Your task to perform on an android device: Open the Easy note app and share the swimming class note to dbwscratch.test.id3@gmail.com through gmail 
Image 0: 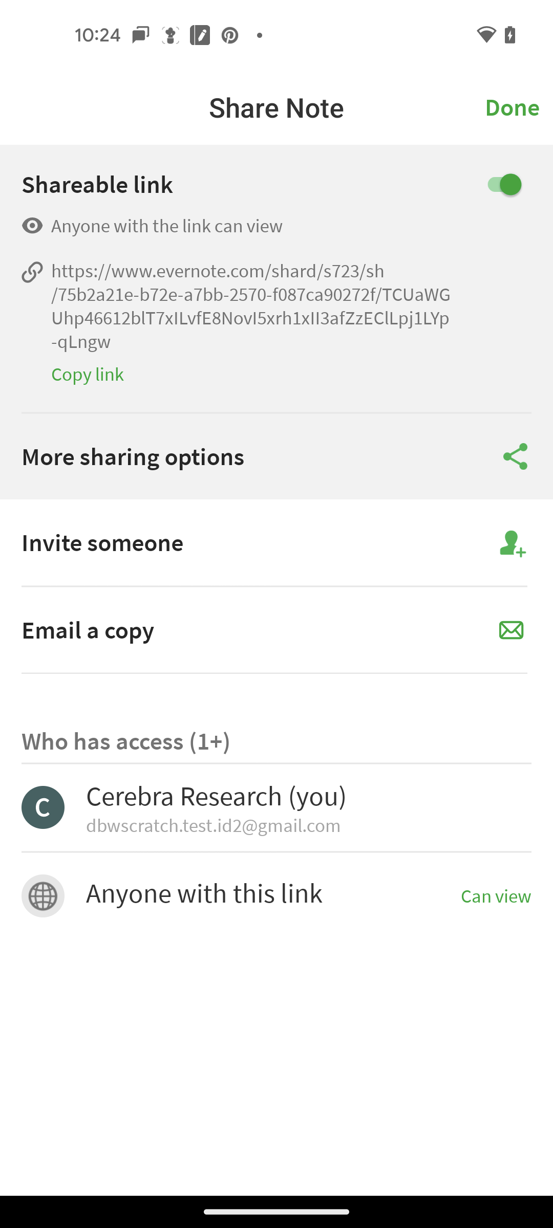
Open the Easy note app
Step 0: open app "Easy Notes"
Image 1: 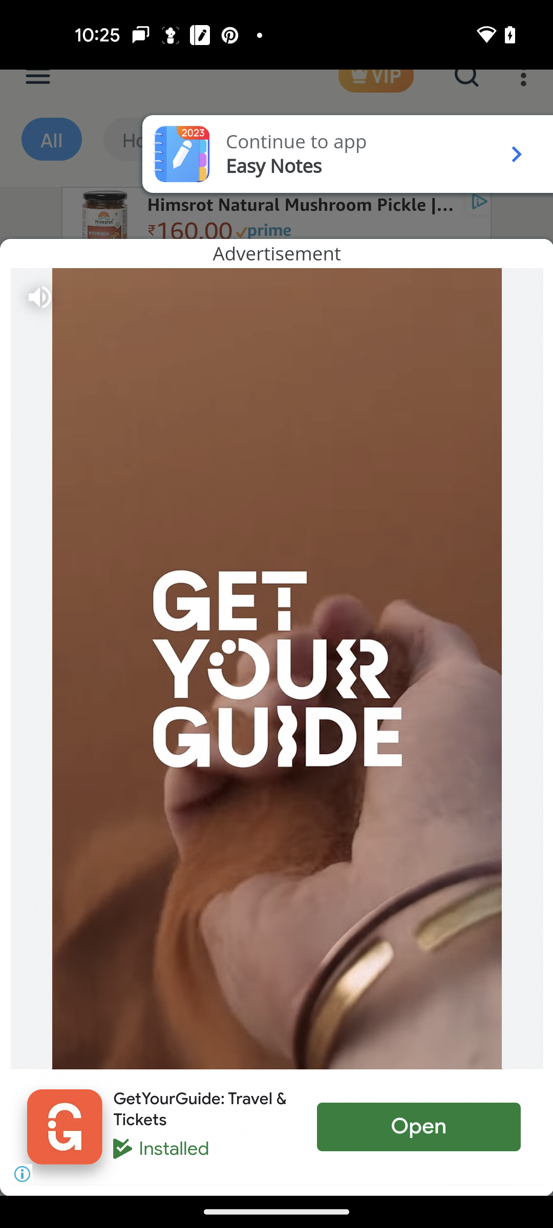
click on continue to app
Step 1: click (317, 172)
Image 2: 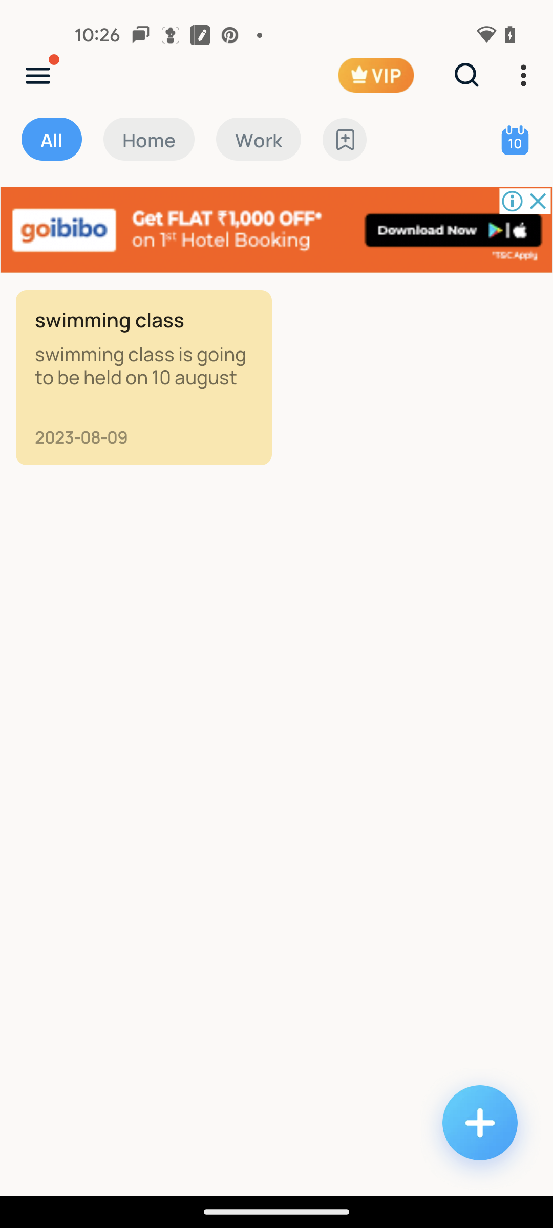
click on swimming class
Step 2: click (144, 319)
Image 3: 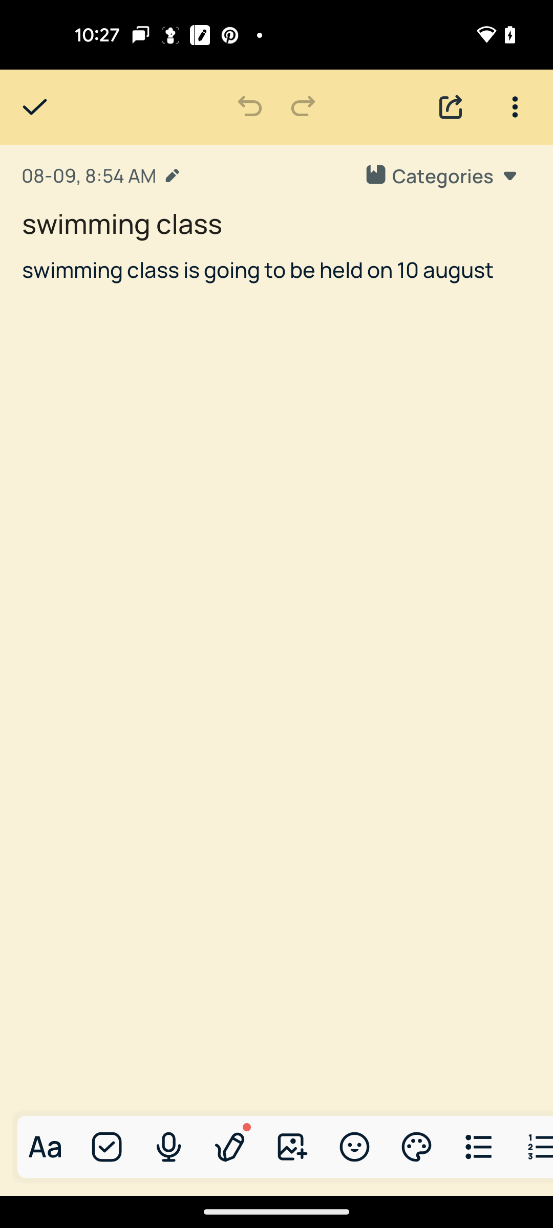
click on the share icon
Step 3: click (450, 106)
Image 4: 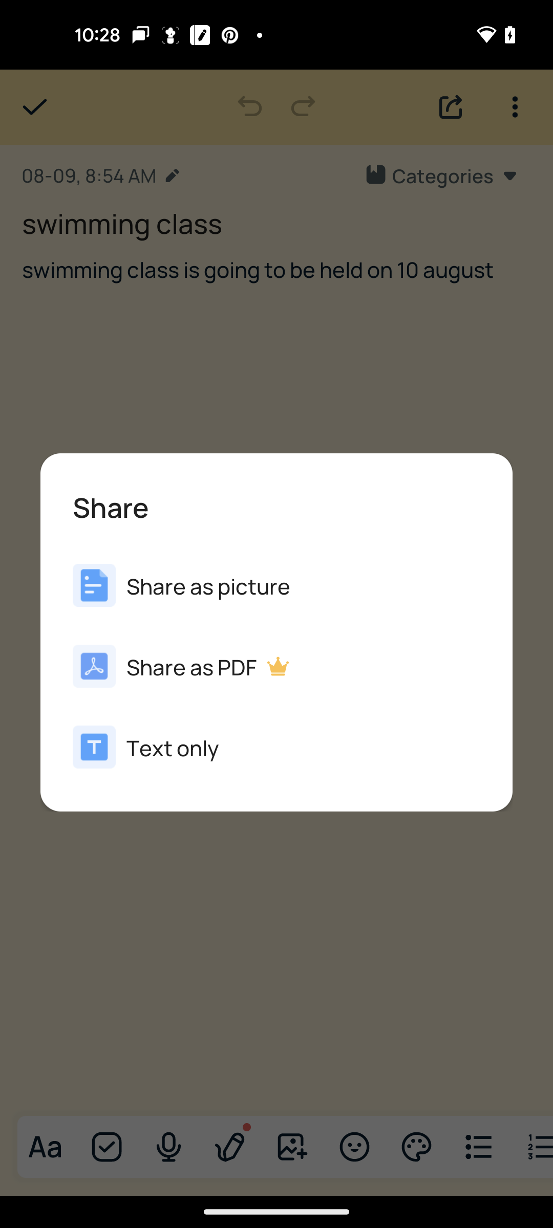
click on text only
Step 4: click (276, 747)
Image 5: 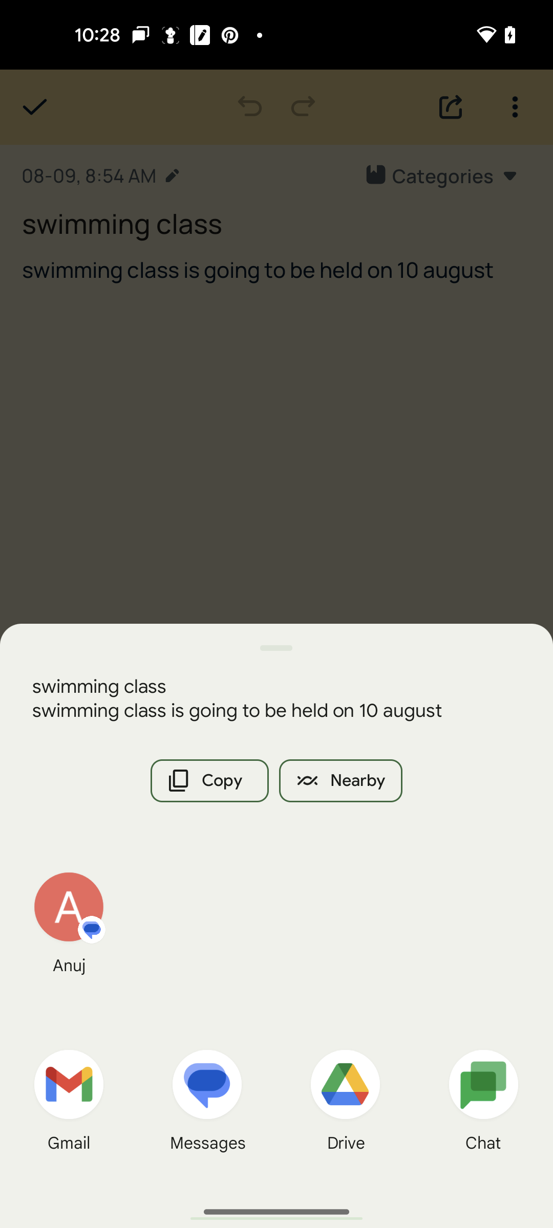
select the gmail app
Step 5: click (68, 1084)
Image 6: 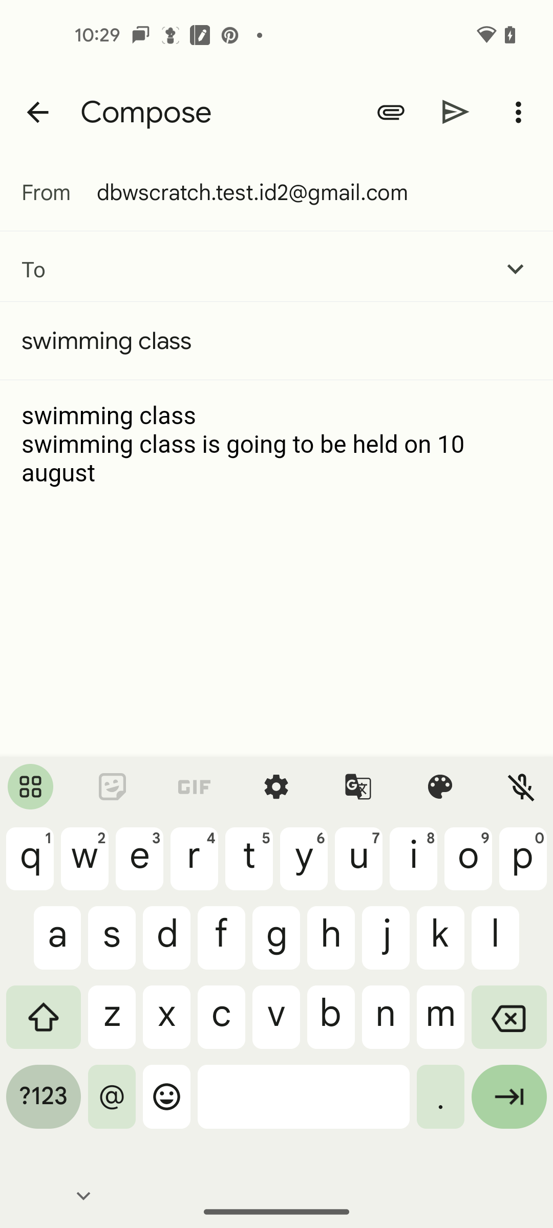
select the gmail app
Step 6: click (43, 1104)
Image 7: 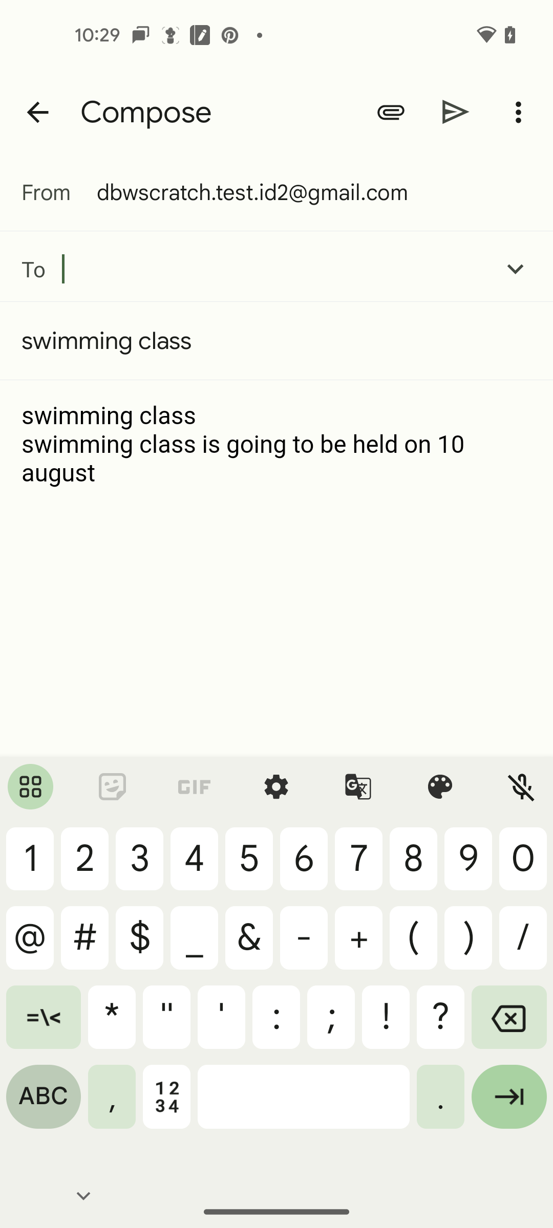
enter receiver email address dbwscratch.test.id3@gmail.com
Step 7: type "dbwscratch.test.id3@gmail.com"
Image 8: 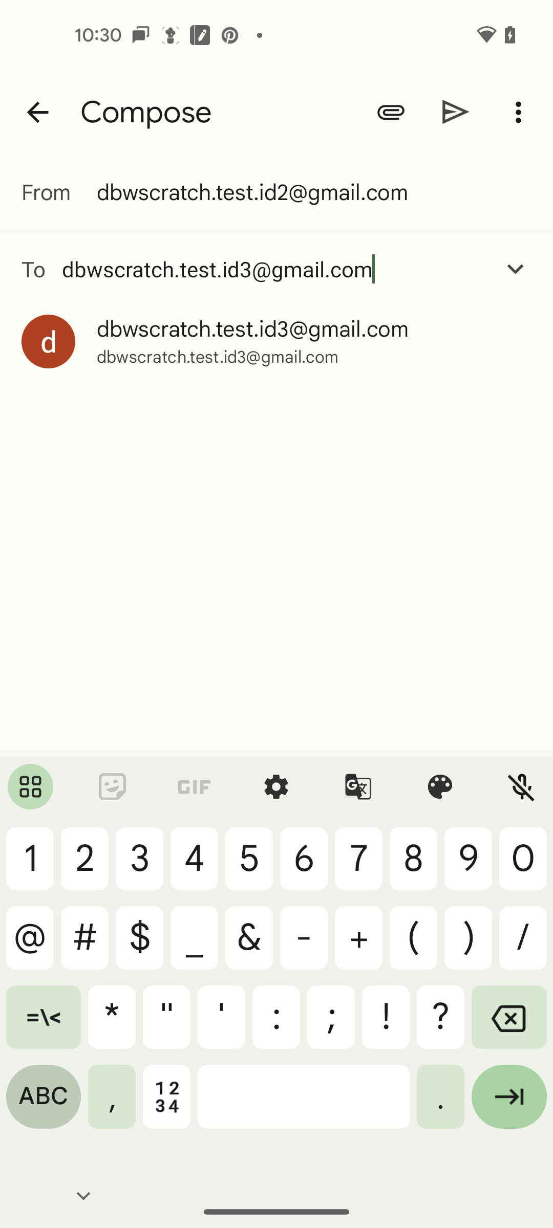
select dbwscratch.test.id3@gmail.com
Step 8: click (252, 329)
Image 9: 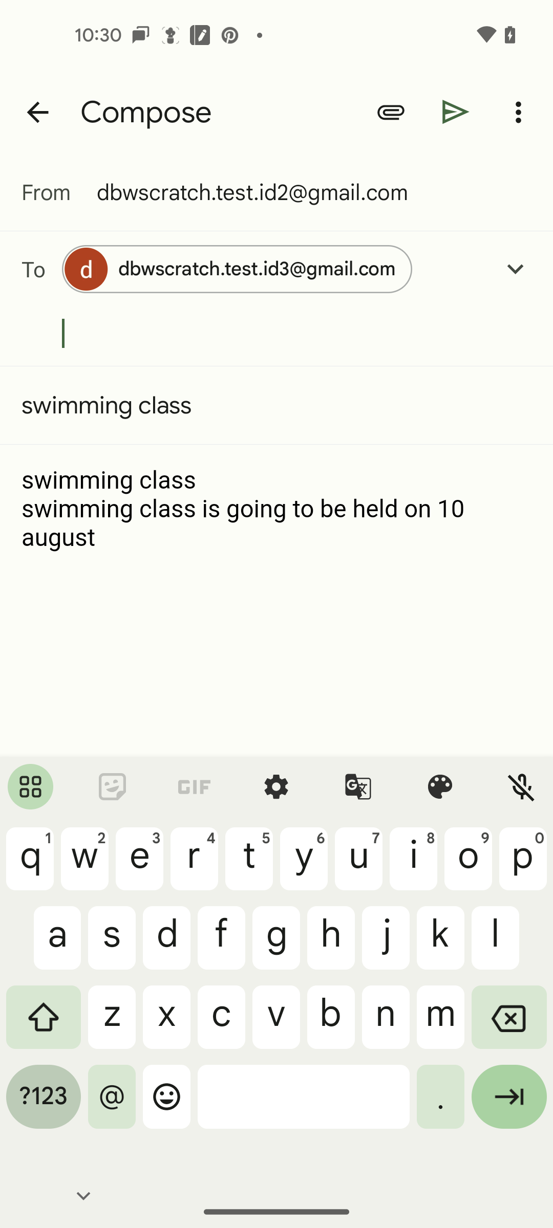
click on the send icon
Step 9: click (456, 112)